Your task to perform on an android device: I want to mark reminder as completed of A Book Club Meeting
Image 0: 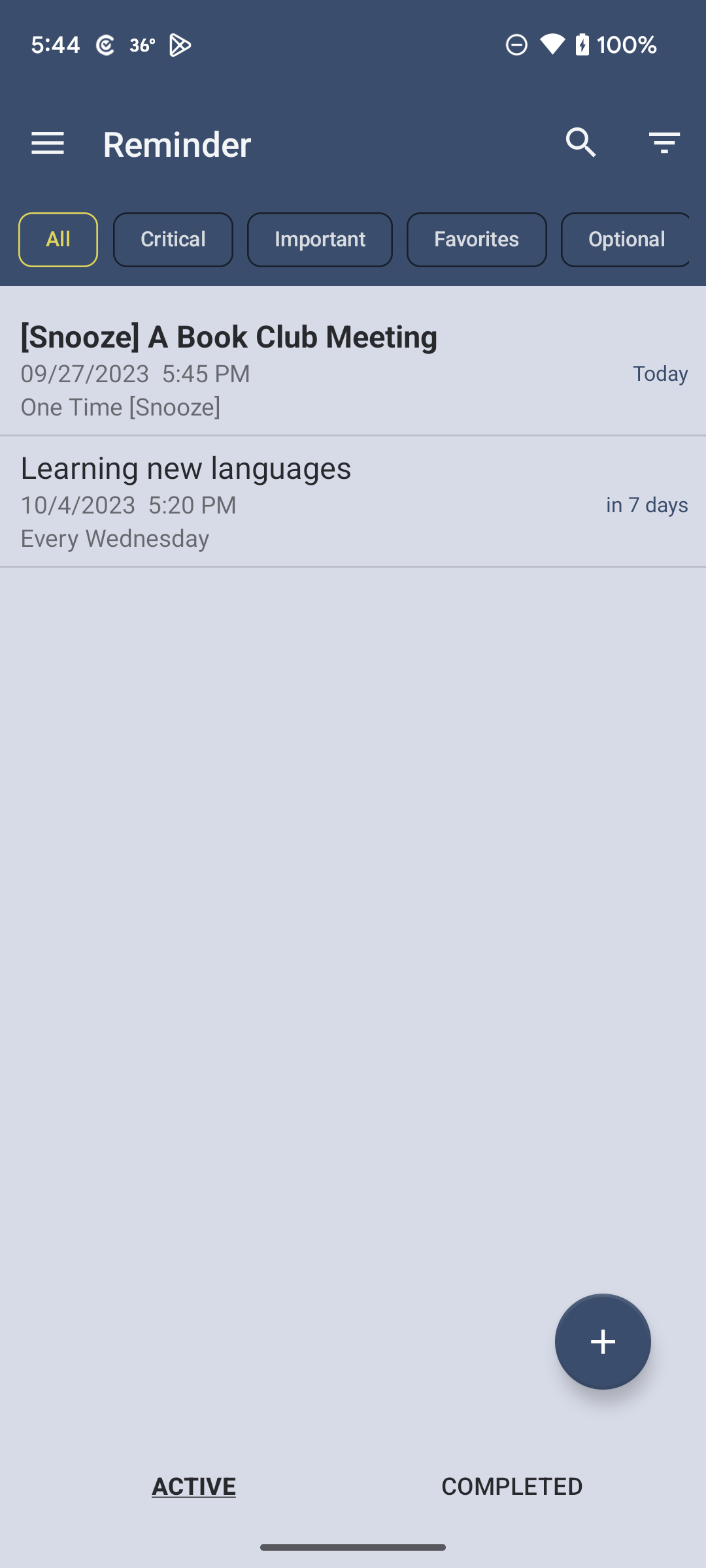
Click on the A Book club meeting reminder
Step 0: click (429, 393)
Image 1: 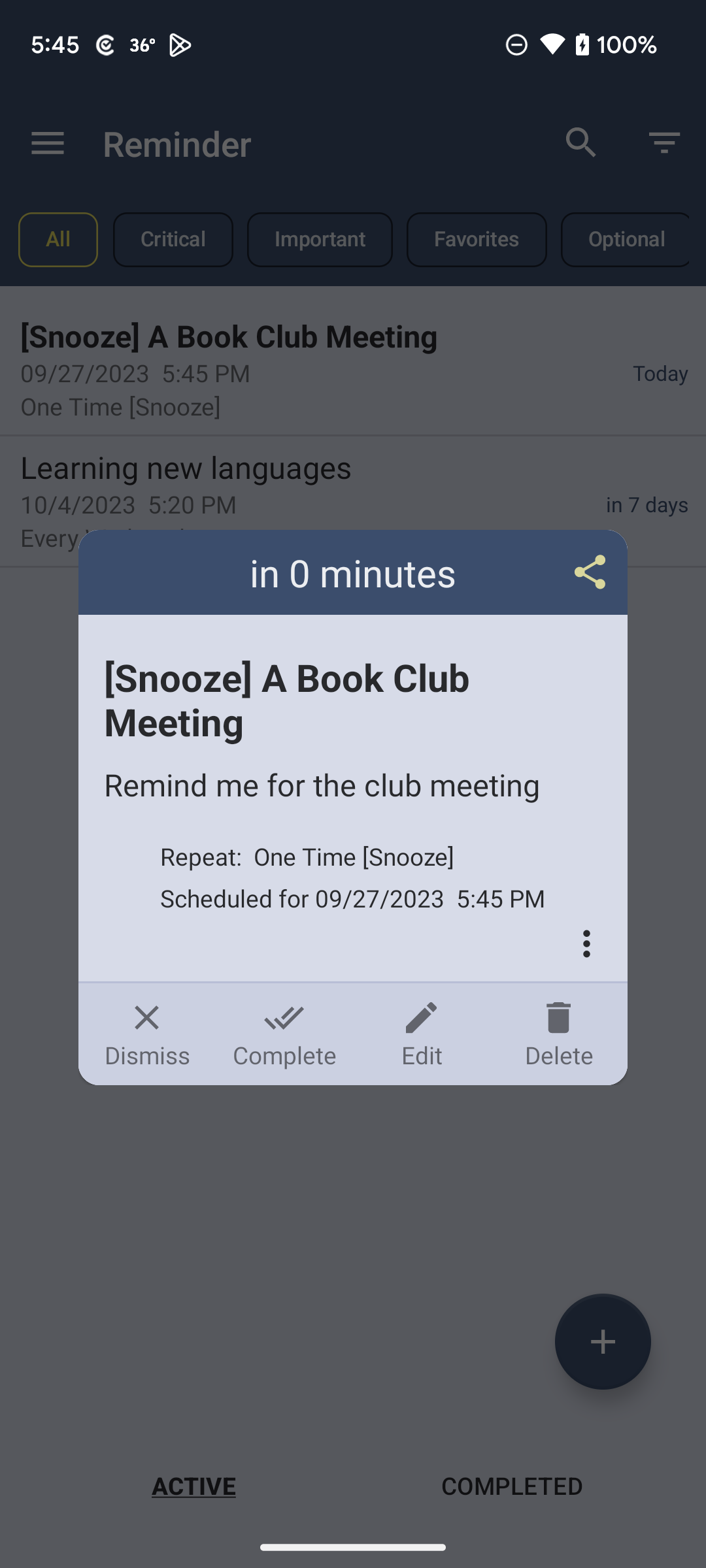
Click on the complete icon 
Step 1: click (284, 1034)